Your task to perform on an android device: I'd want to use the Plantum app to identify a plant from my gallery's photo so I can learn more about it.
Image 0: 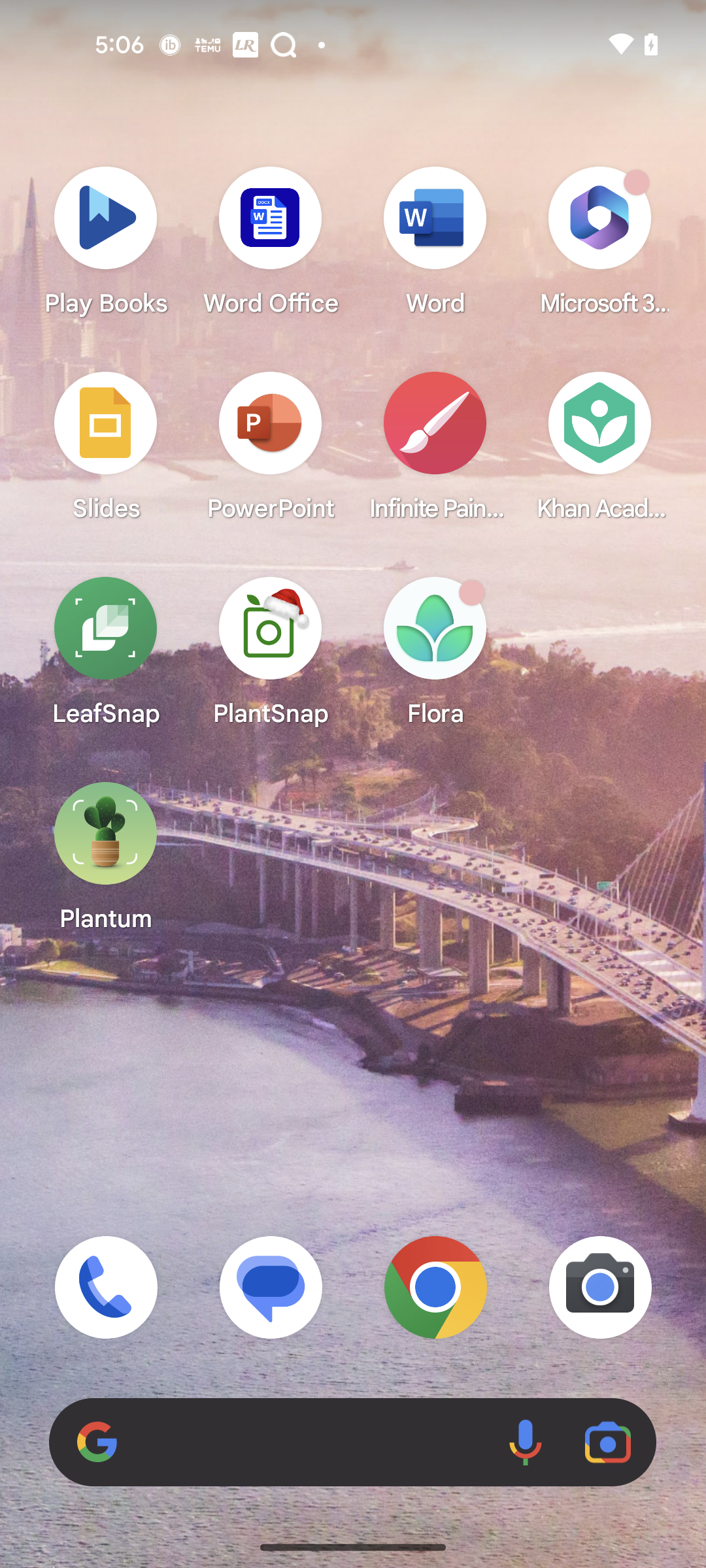
Open the Plantum app
Step 0: open app "Plantum"
Image 1: 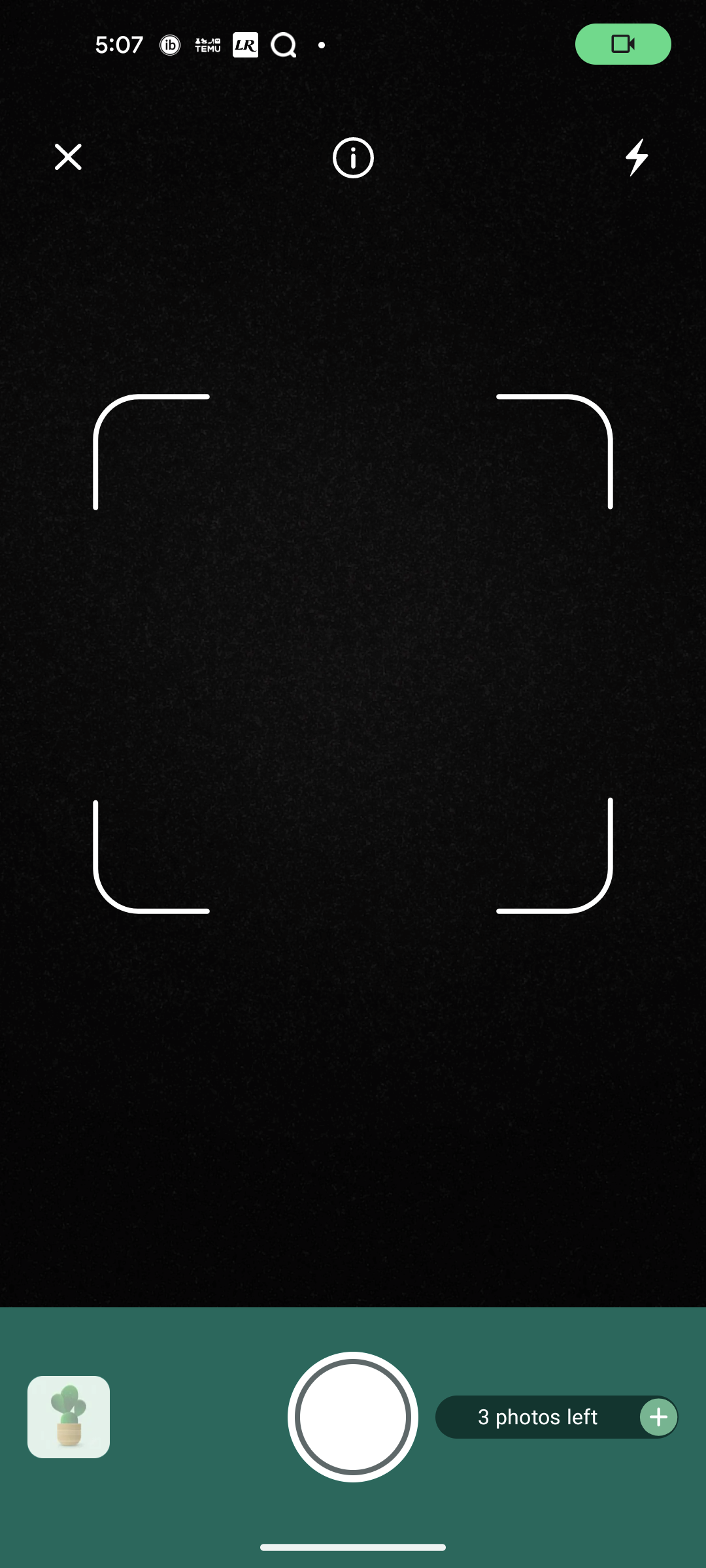
Click on the photo
Step 1: click (75, 1408)
Image 2: 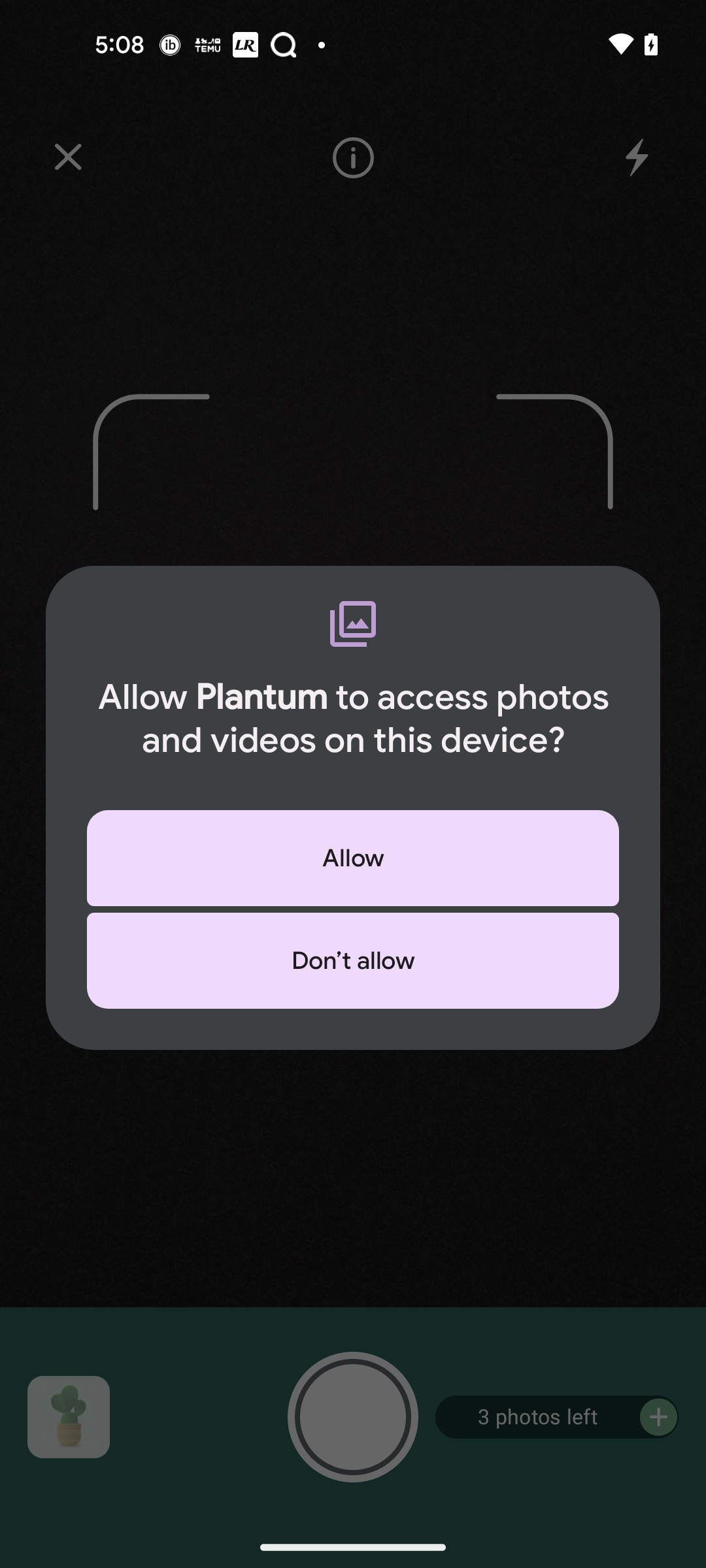
Click on the Allow button
Step 2: click (353, 858)
Image 3: 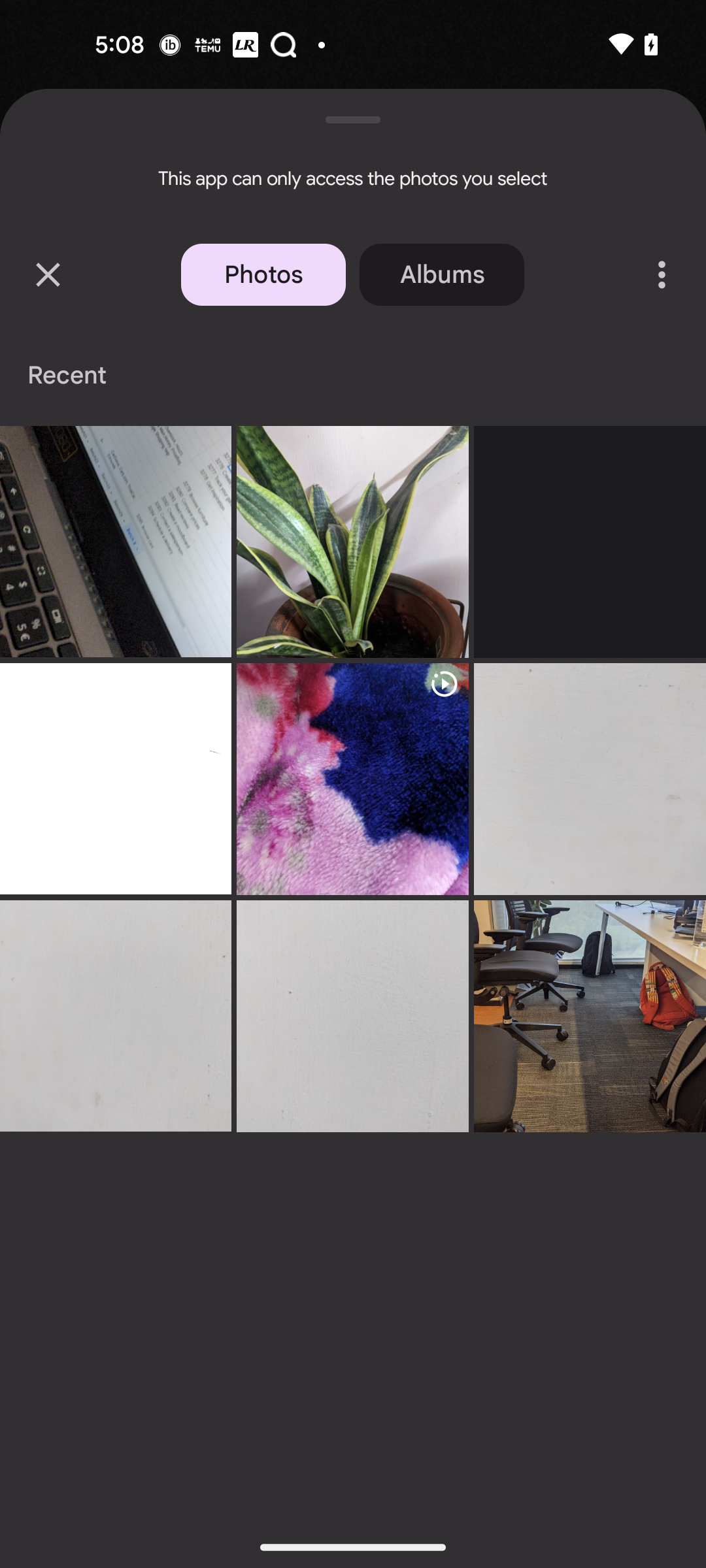
Click on the second photo
Step 3: click (352, 542)
Image 4: 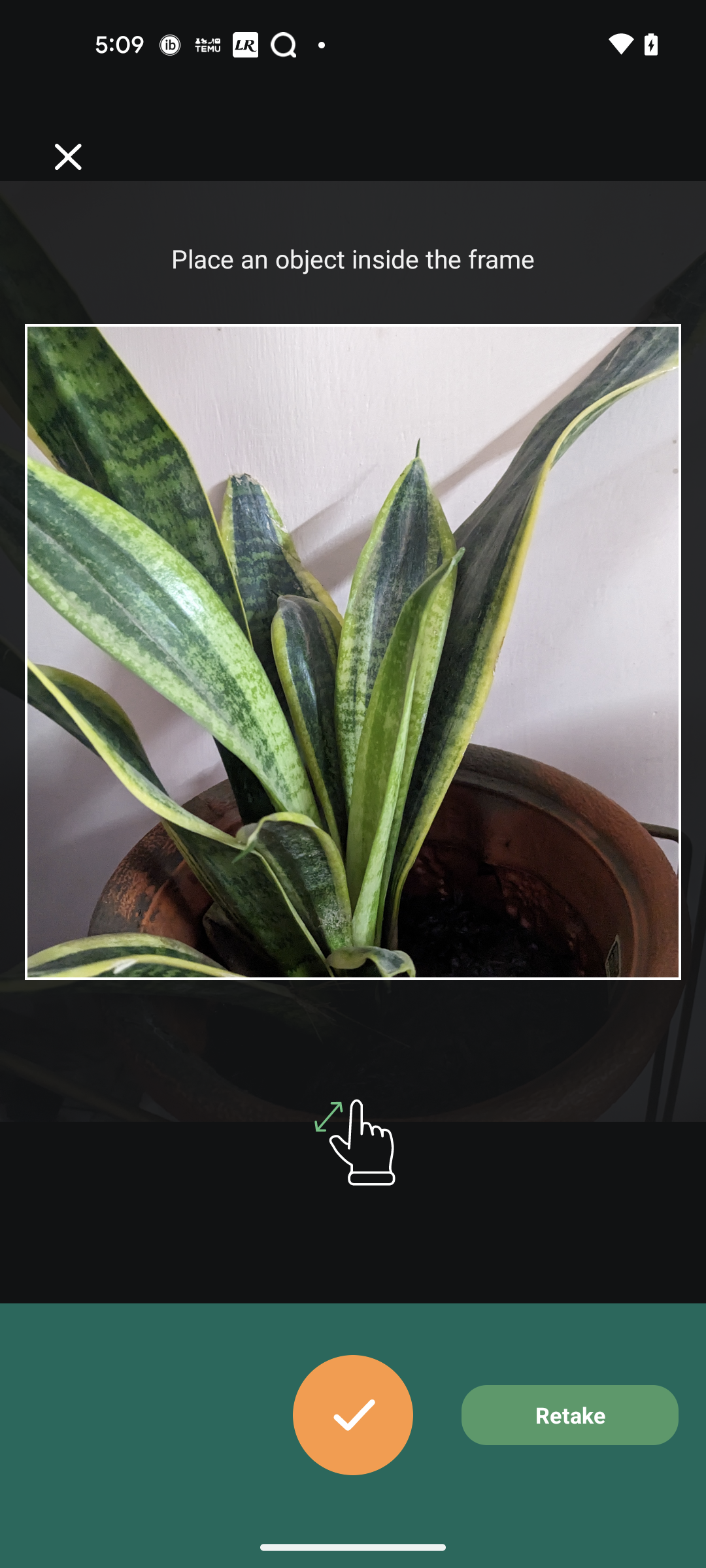
Click on the Tick button
Step 4: click (371, 1395)
Image 5: 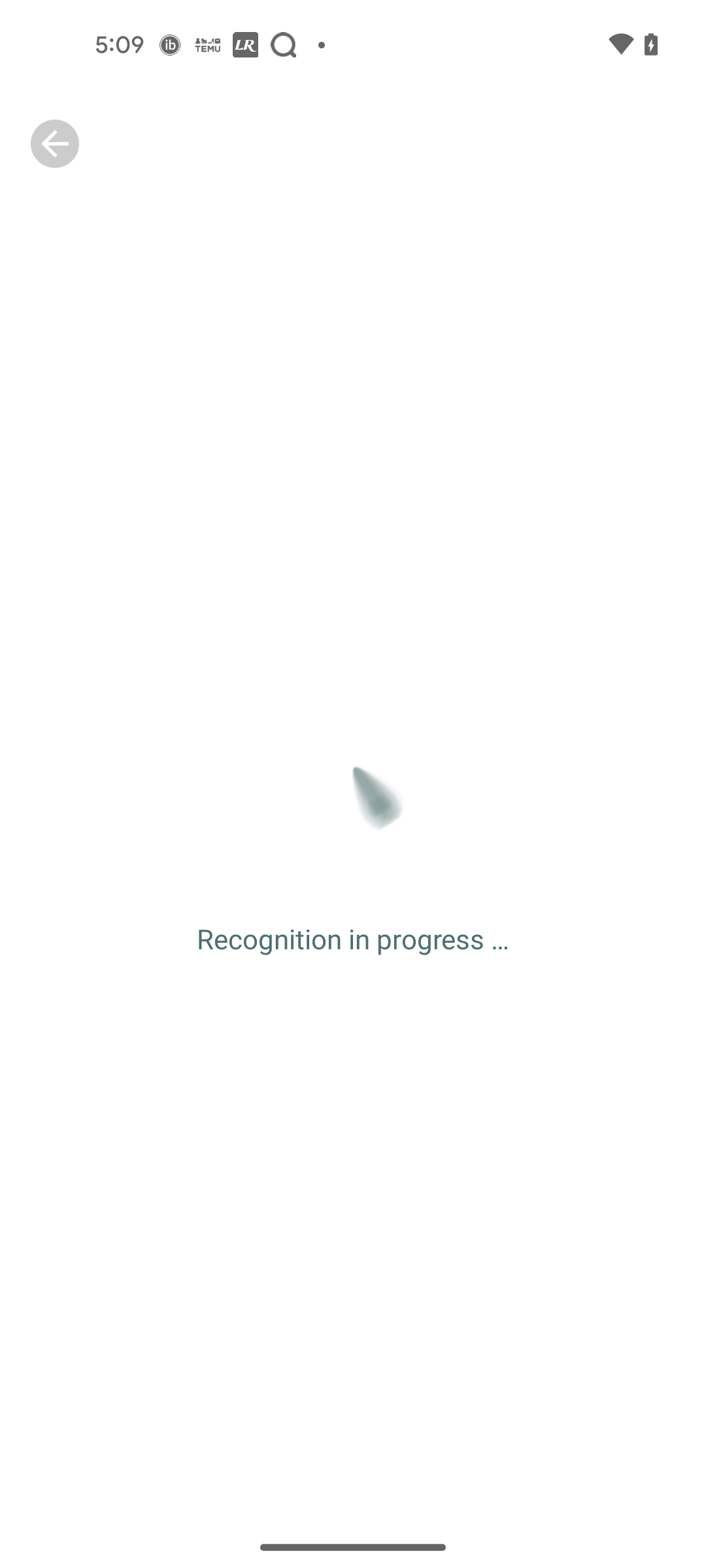
Click on the Tick button
Step 5: wait